Your task to perform on an android device: Open the Alarm Clock Beyond app and delete the current timer.
Image 0: 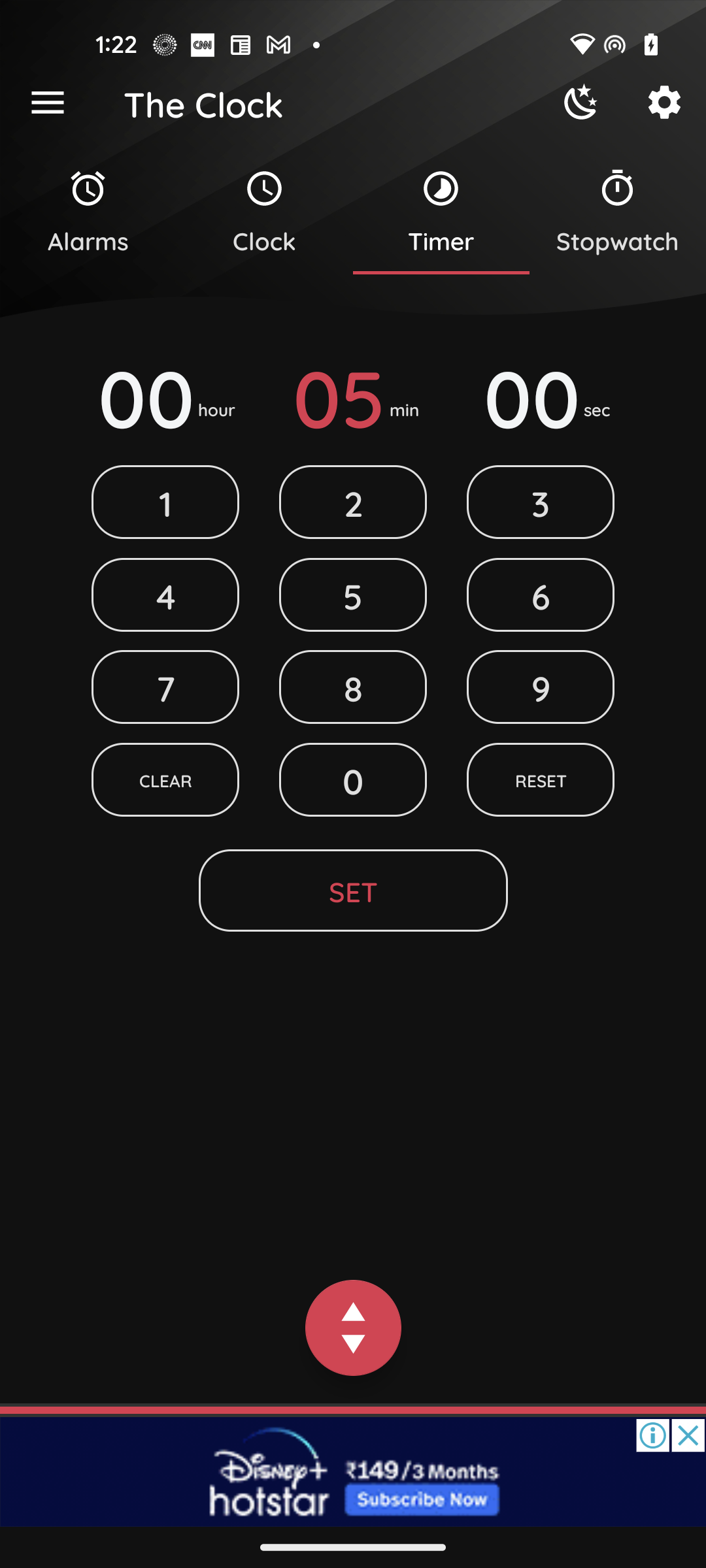
Open the Alarm Clock Beyond app
Step 0: open app "Alarm Clock Beyond"
Image 1: 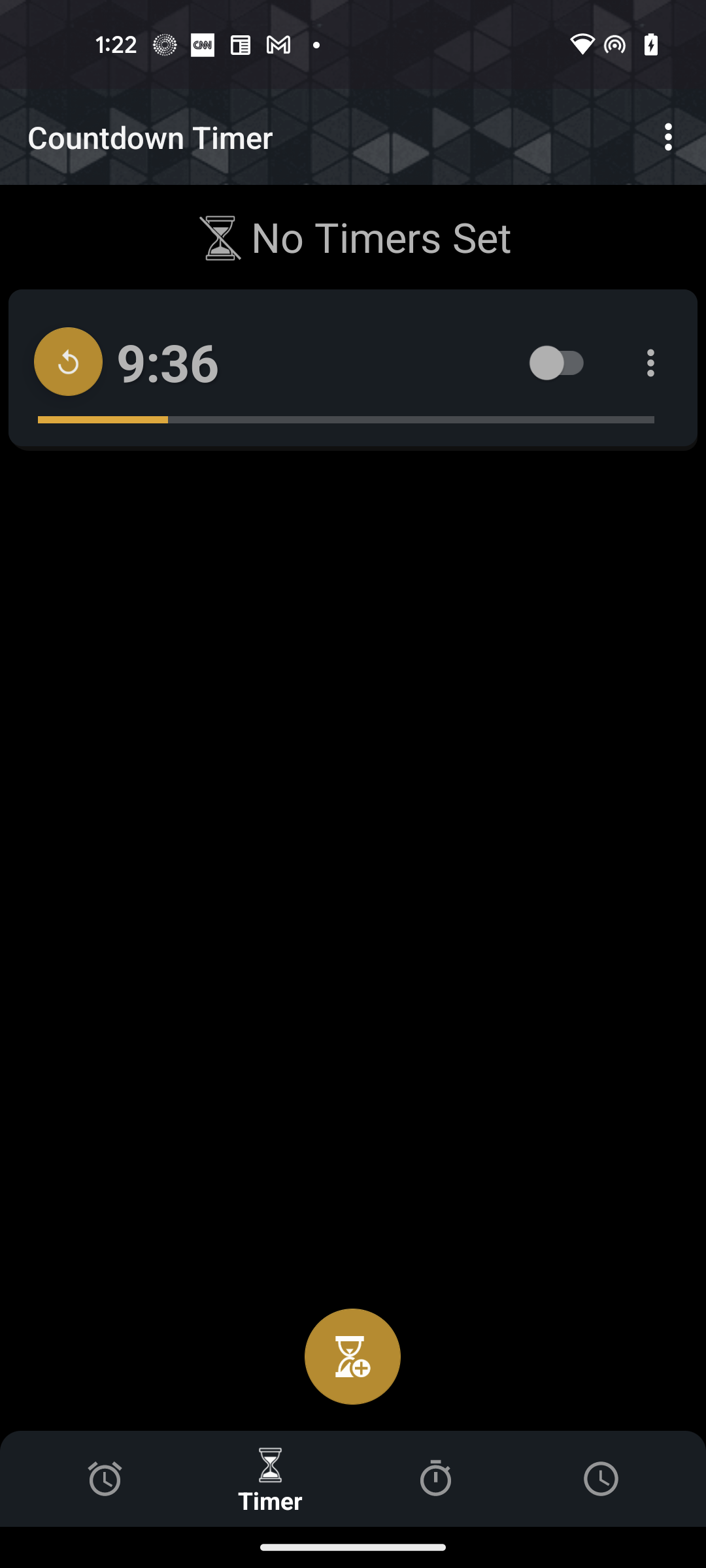
Click on the three dots of the current timer
Step 1: click (654, 368)
Image 2: 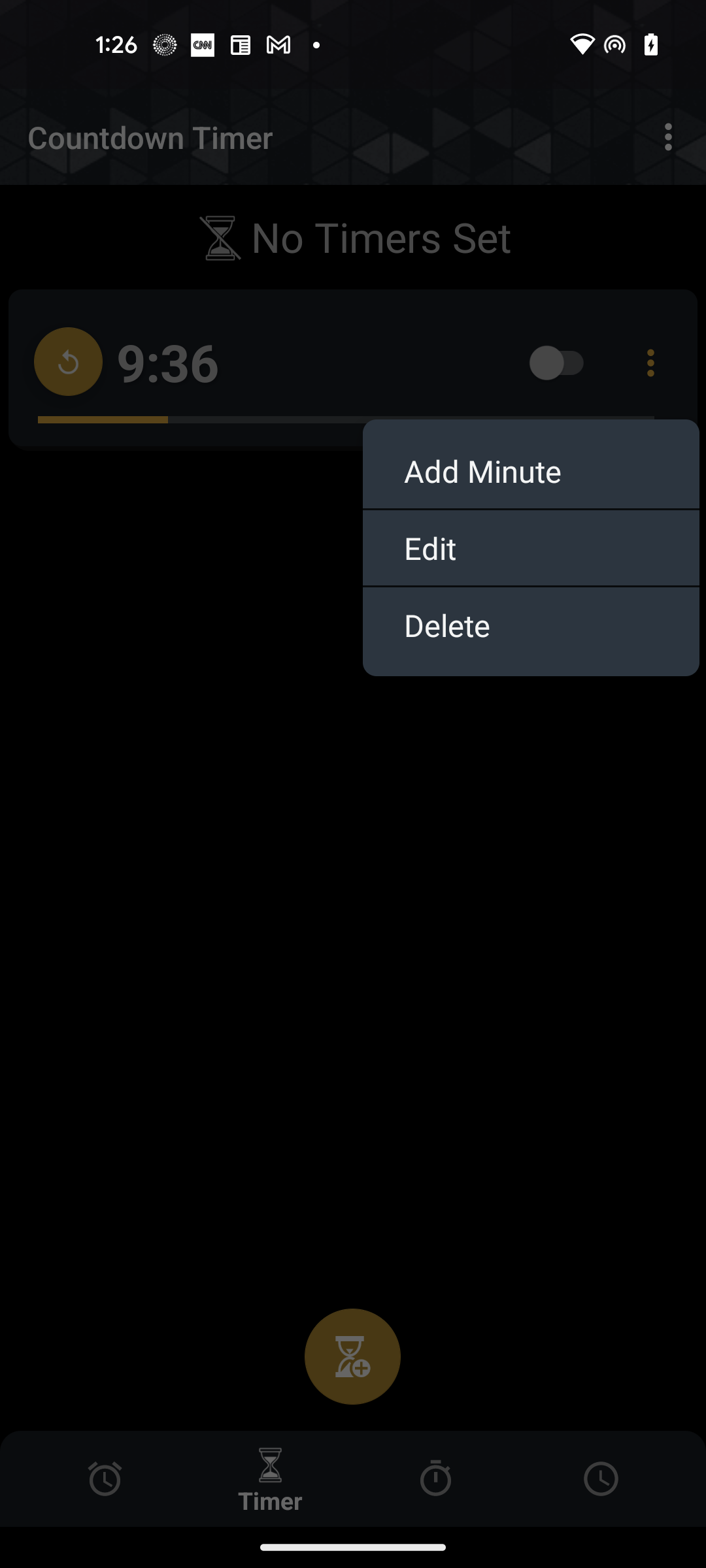
Click on the Delete option
Step 2: click (544, 625)